Your task to perform on an android device: Compare the prices offered by various vendors for the similar crystonics paramount heavy duty tv wall mount stand for 24 to 42 inch led full motion tv mount black
Image 0: 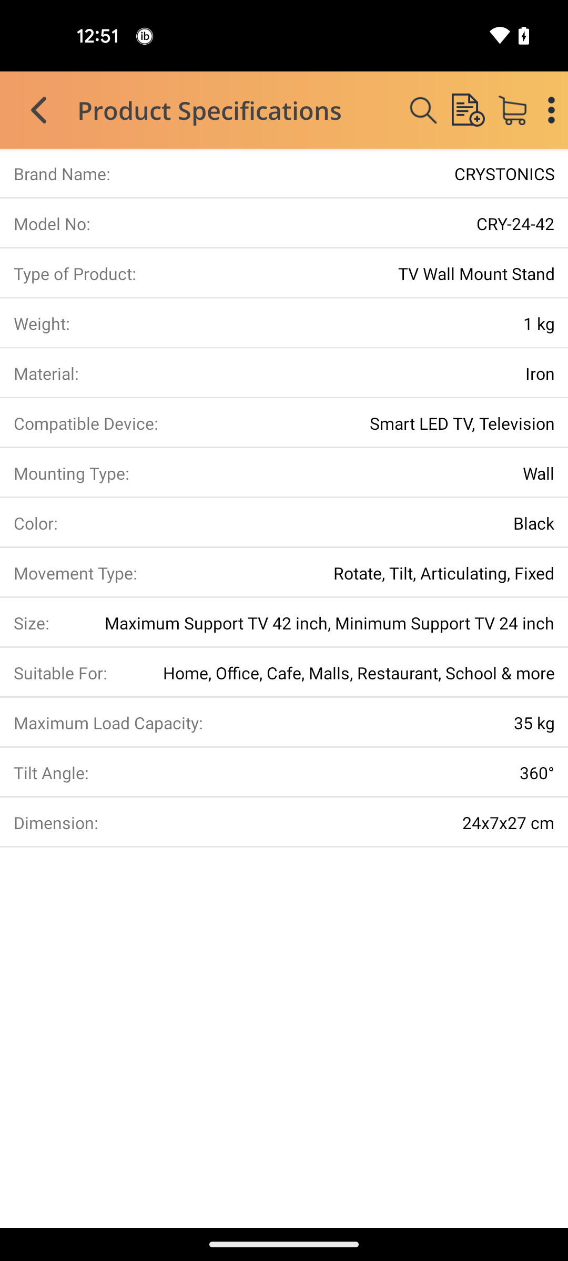
Go back to the previous page
Step 0: press back button
Image 1: 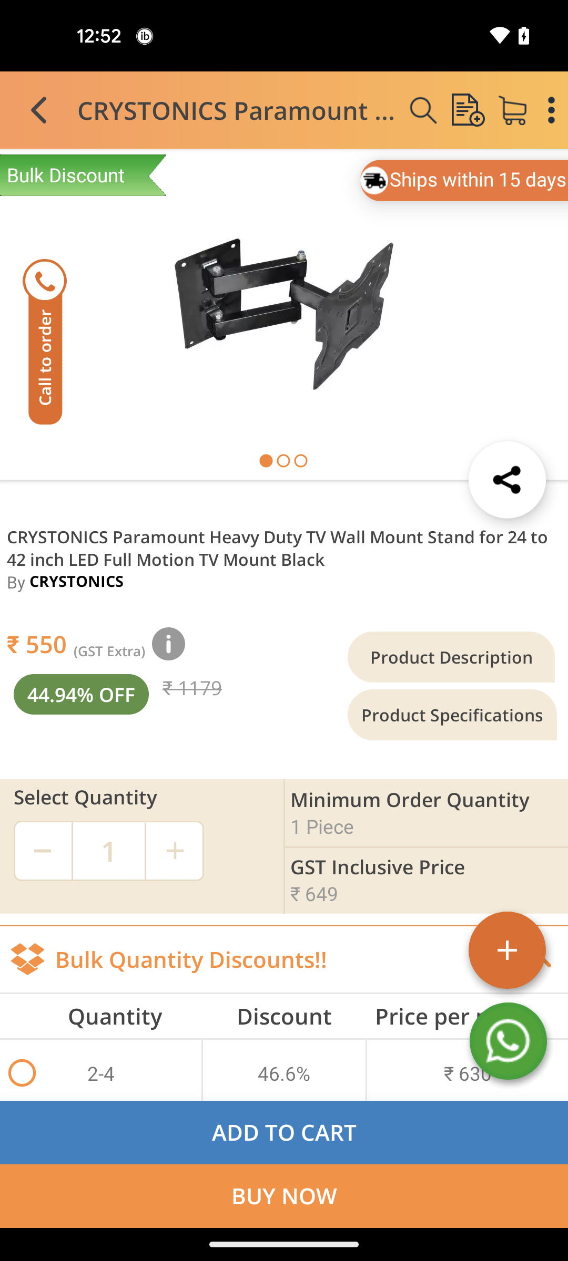
Swipe up to view the similar products option to compare
Step 1: scroll down
Image 2: 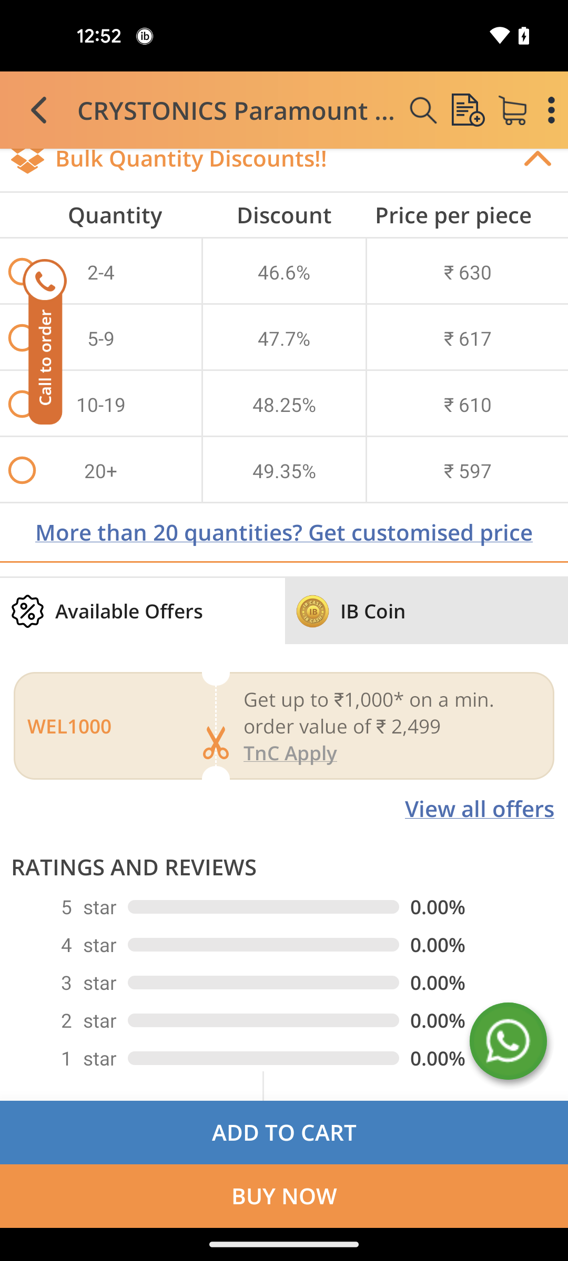
Swipe up to view the similar products option to compare
Step 2: scroll down
Image 3: 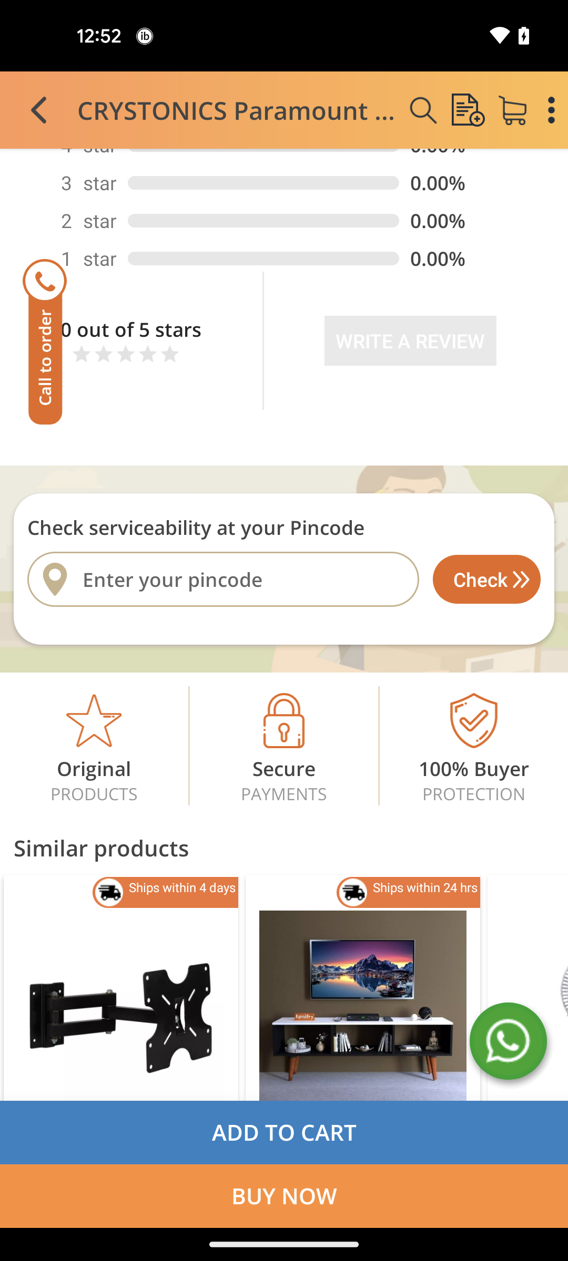
Swipe left to view more
Step 3: scroll right
Image 4: 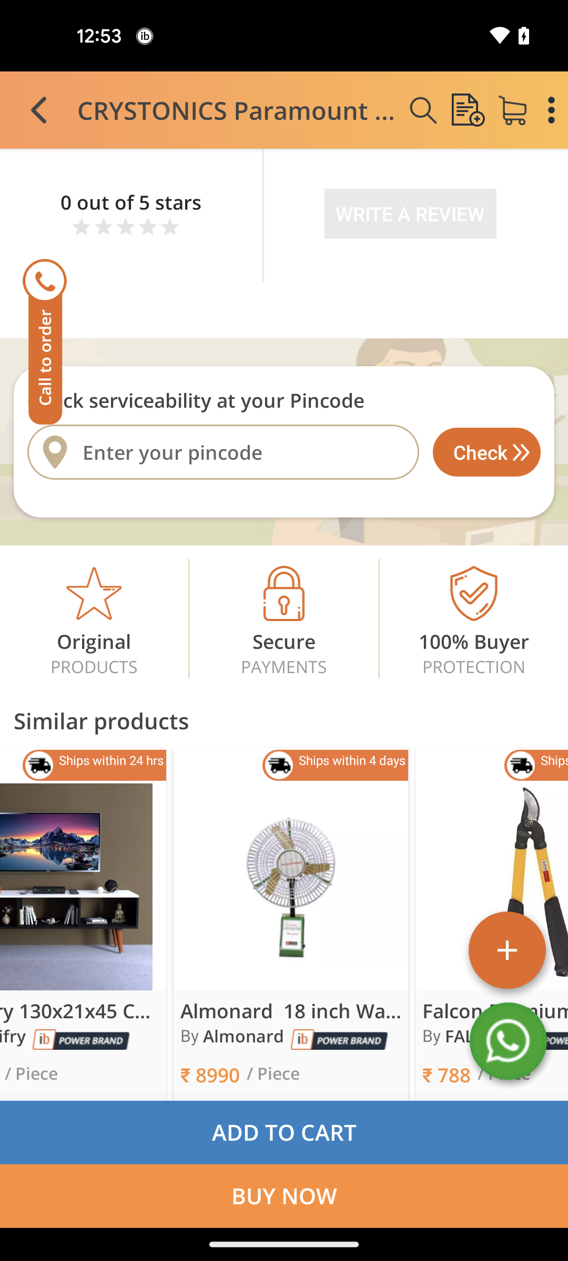
Swipe left to view more
Step 4: scroll right